Your task to perform on an android device: share the trips over the gmail to the id-dbwscratch.test.id4@gmail.com
Image 0: 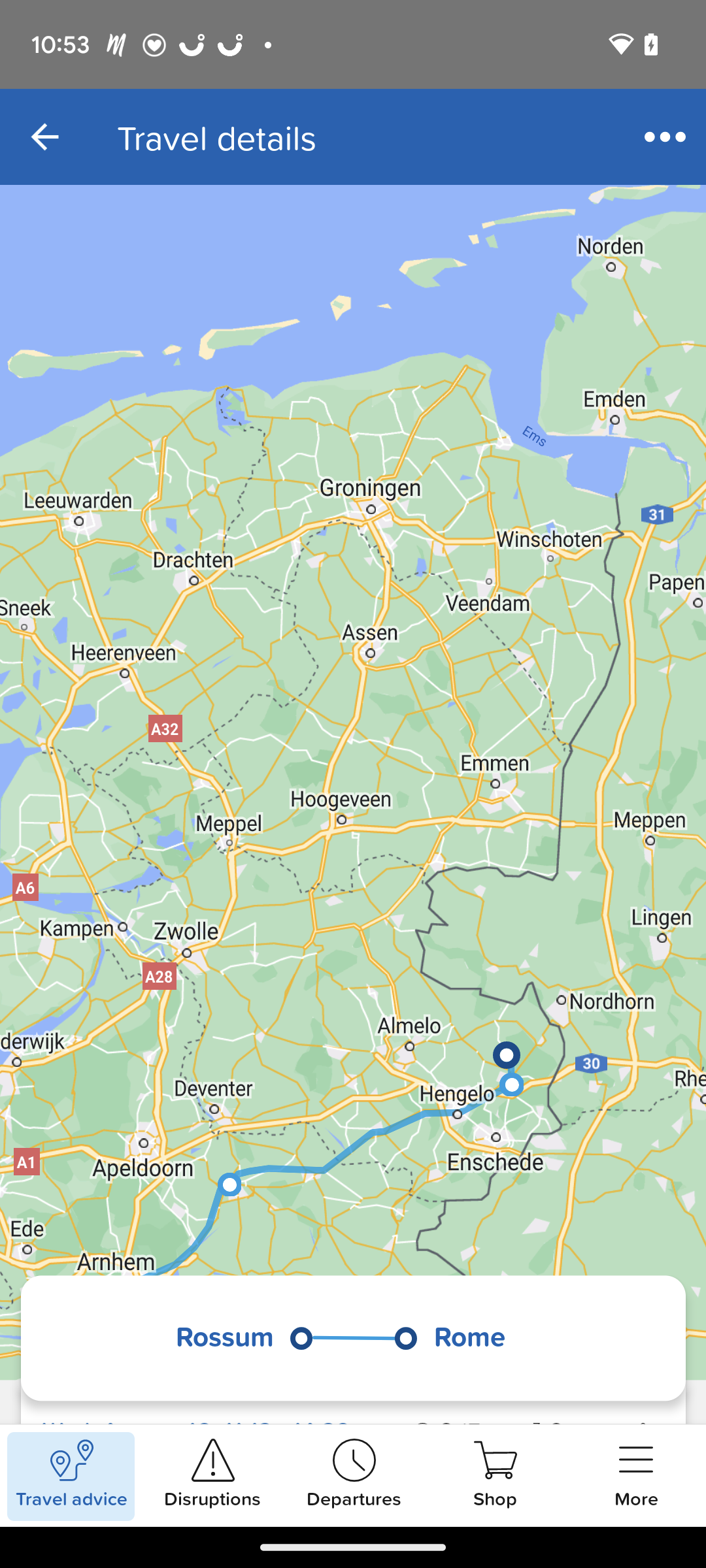
click on the three dots on the top right corner
Step 0: click (646, 147)
Image 1: 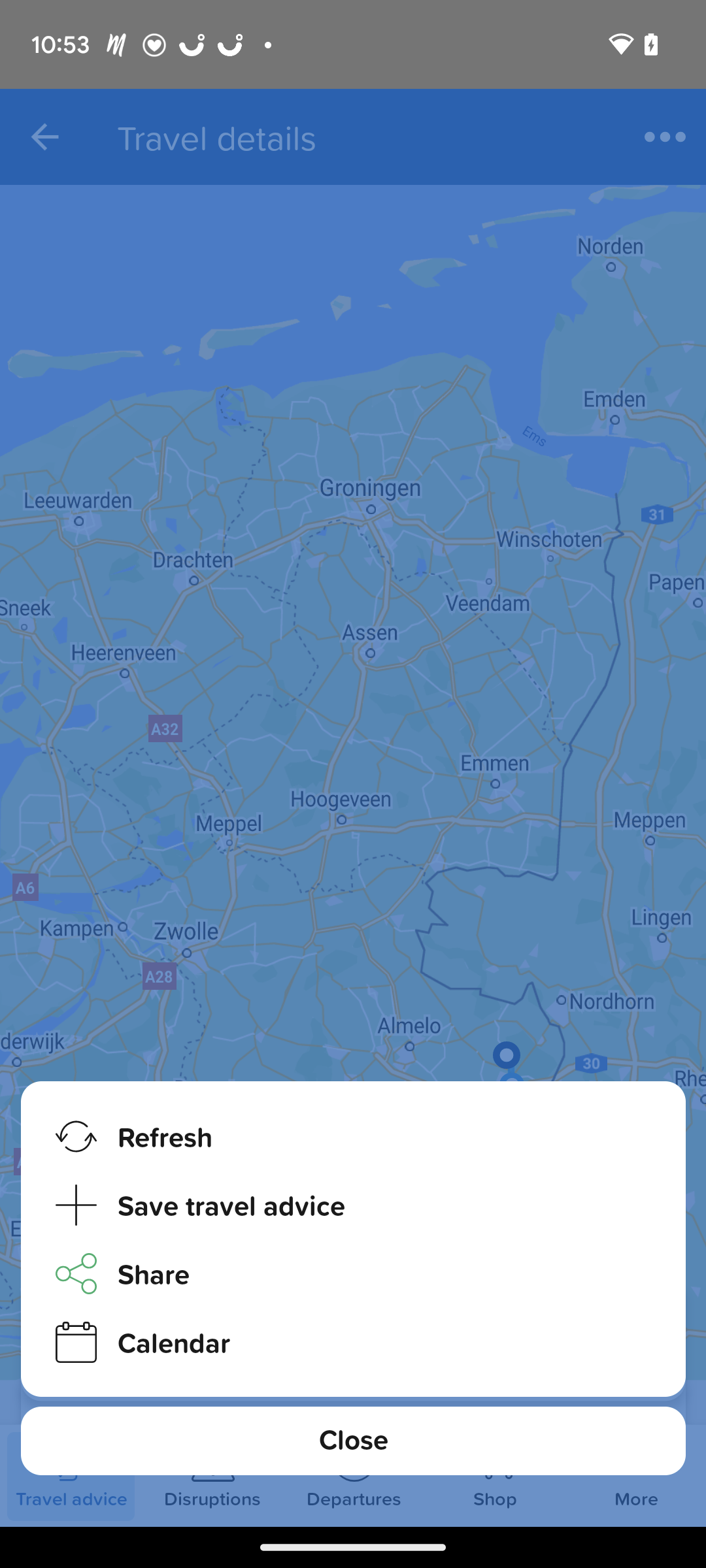
Click on the third option share.
Step 1: click (107, 1286)
Image 2: 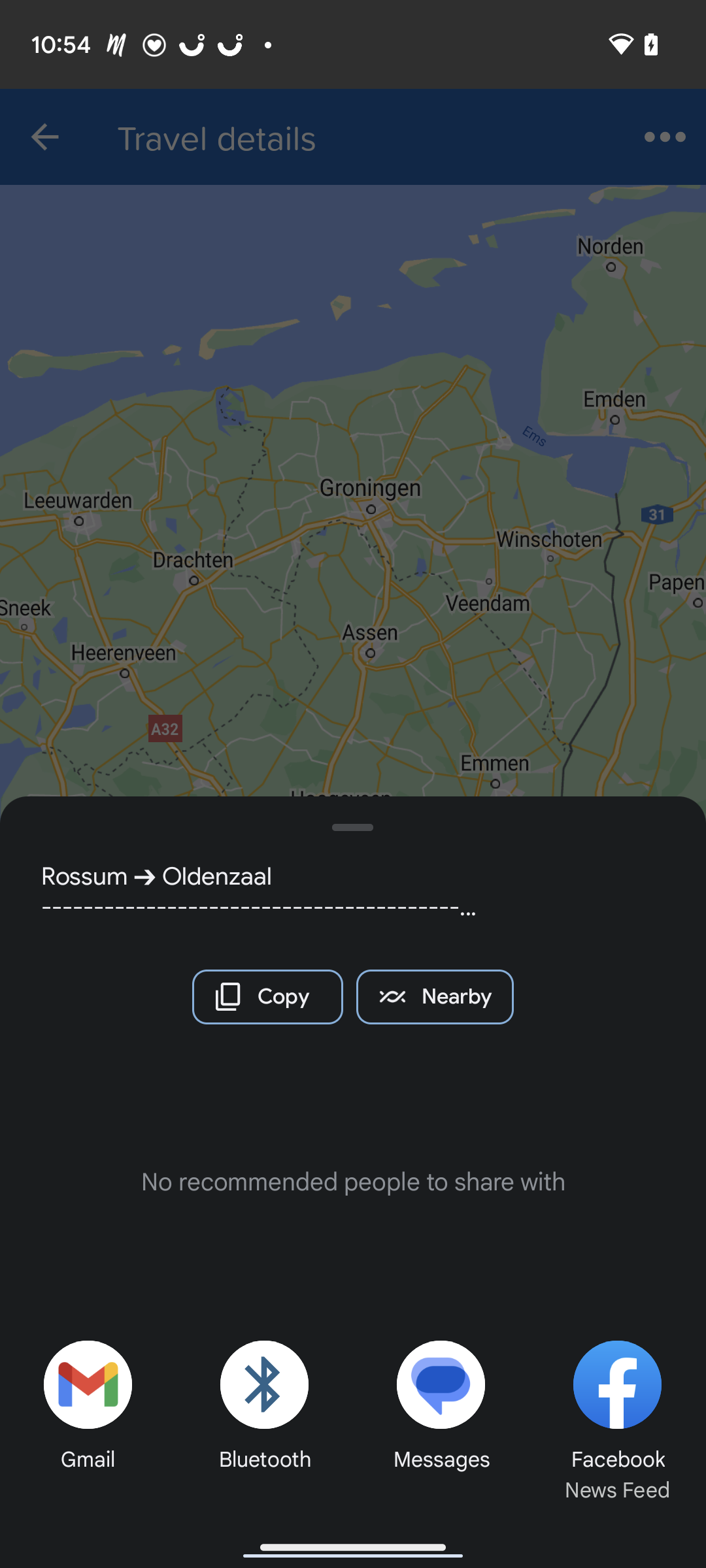
Select the option Gmail.
Step 2: click (63, 1388)
Image 3: 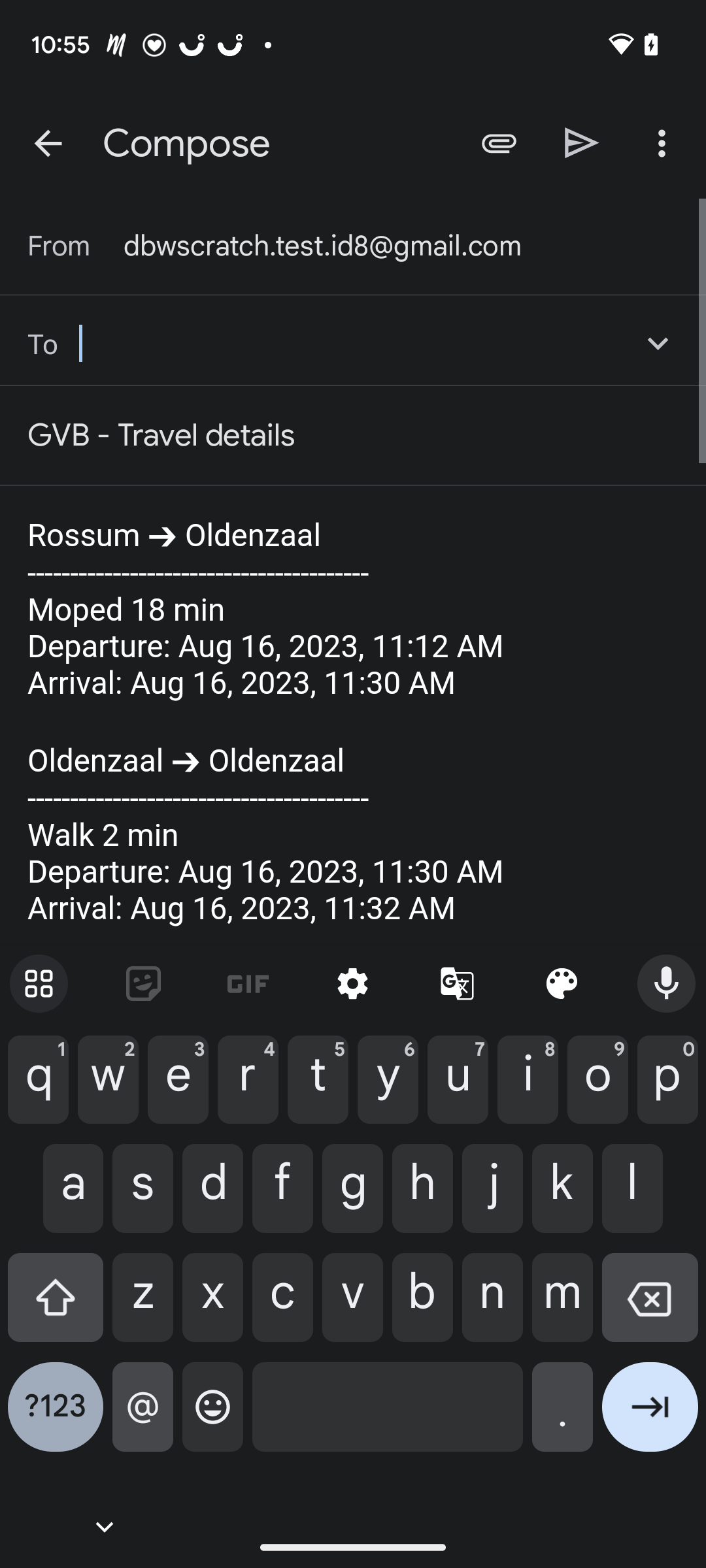
Type id-dbwscratch.test.id4@gmail.com
Step 3: type "dbwscratch.test.id4@gmail.com"
Image 5: 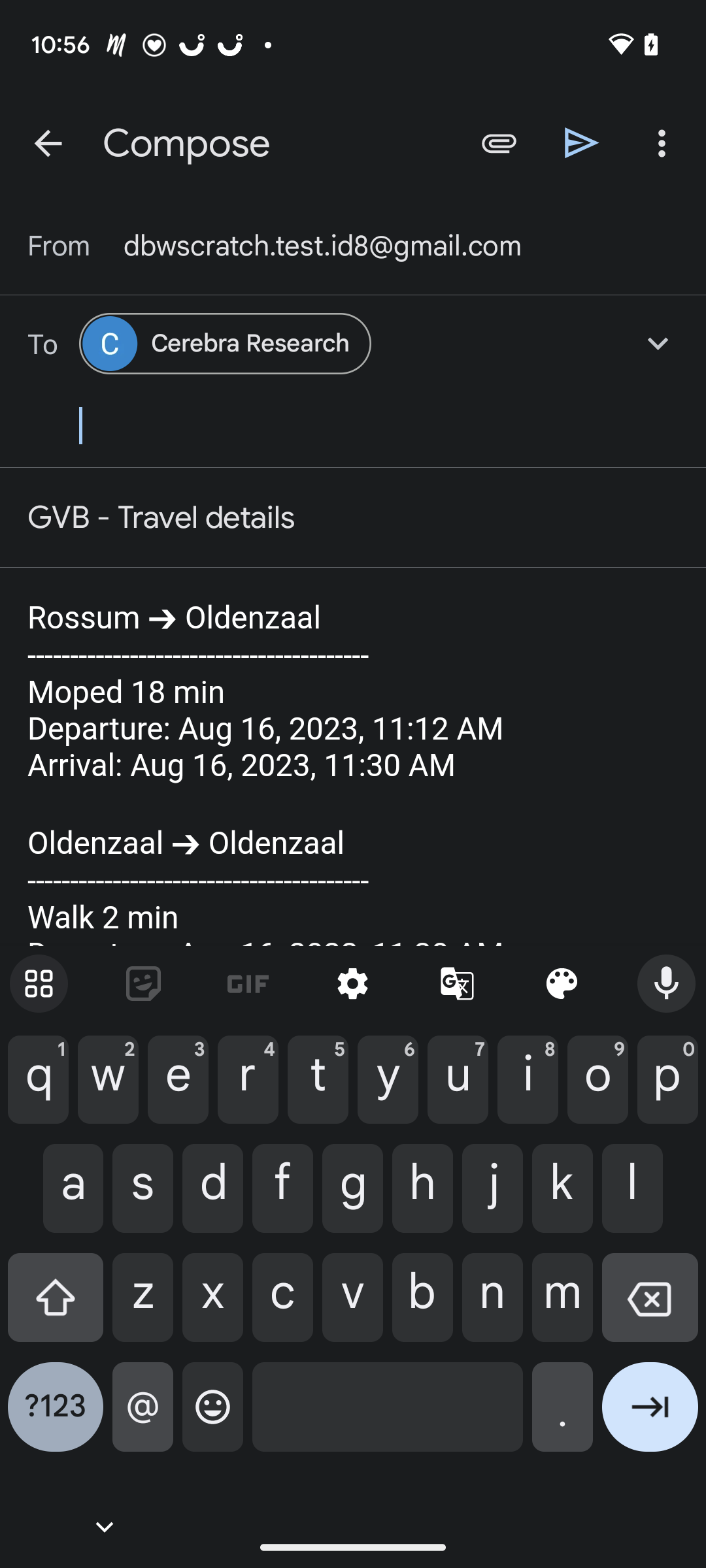
Click on the share icon on the top right side.
Step 5: click (582, 142)